Your task to perform on an android device: I would like to browse my favorite book, Yellow Crocus.
Image 0: 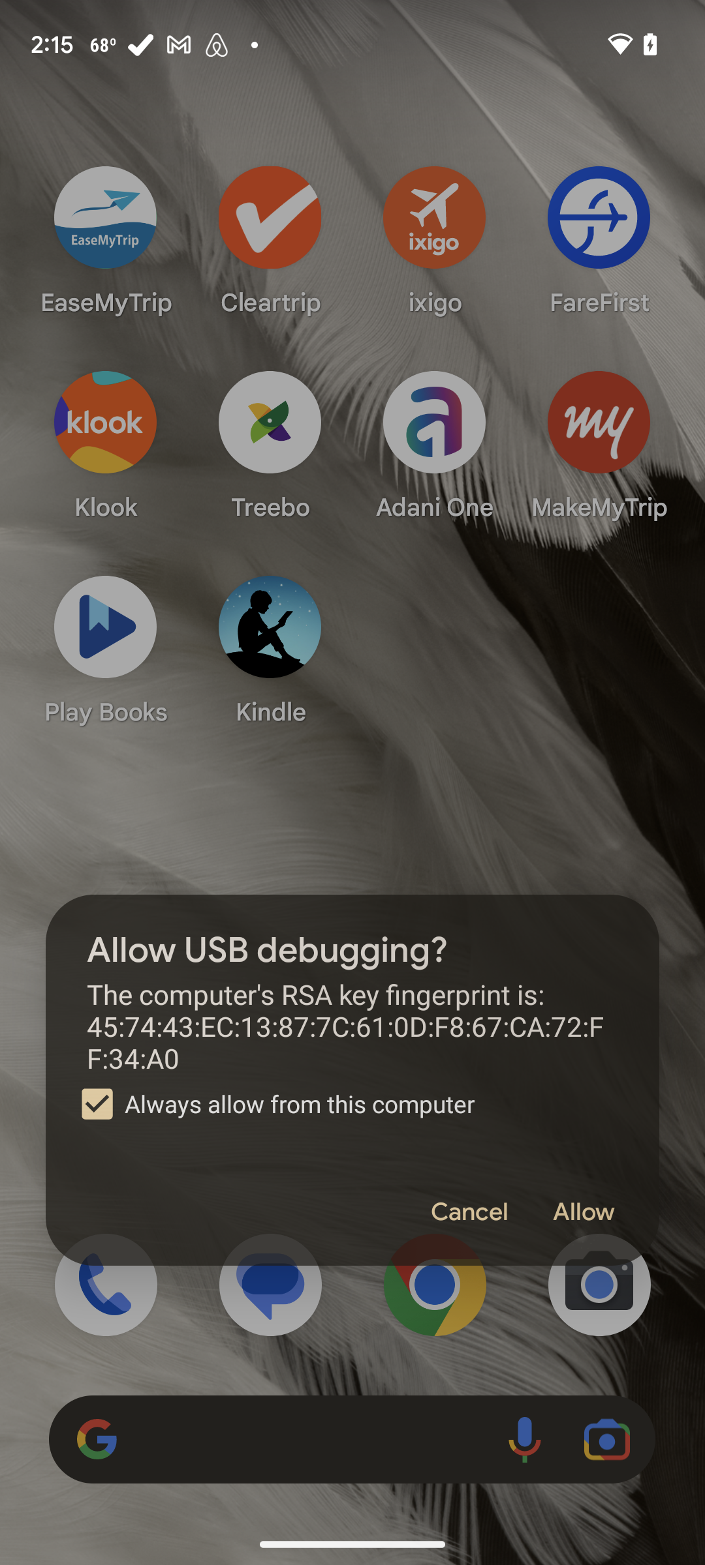
Open Amazon Kindle app
Step 0: open app "Kindle"
Image 1: 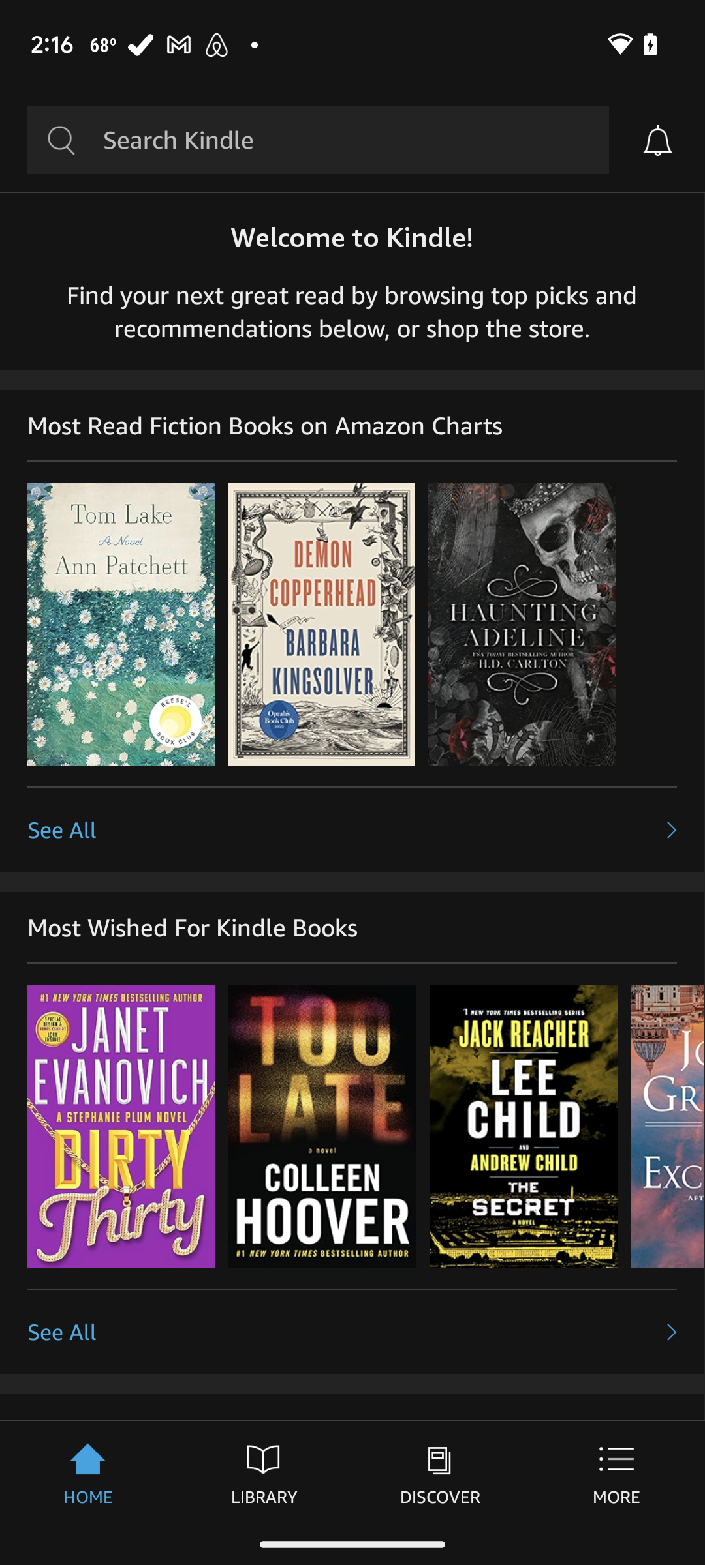
Click on the search box
Step 1: click (178, 140)
Image 2: 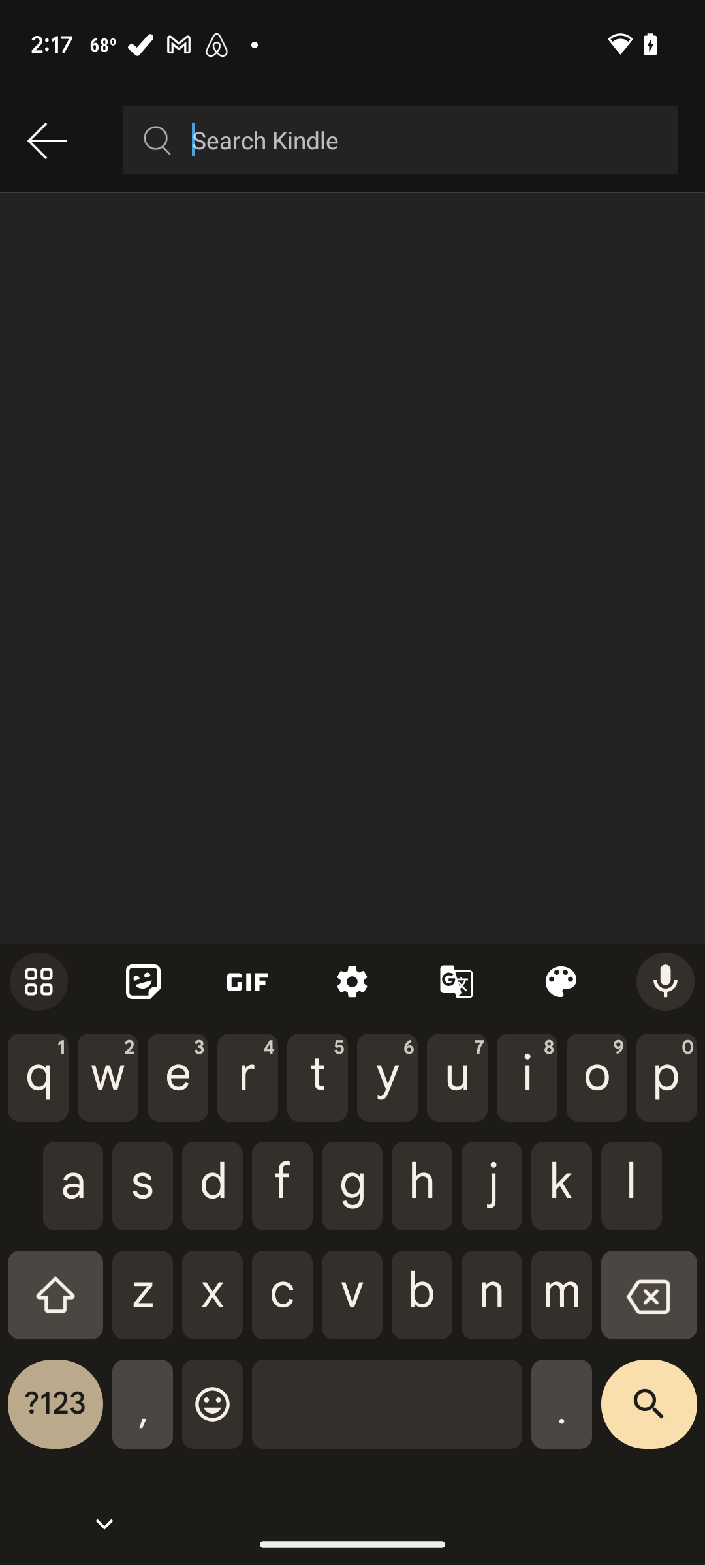
Enter text Yellow Crocus
Step 2: type "Yellow crocus"
Image 3: 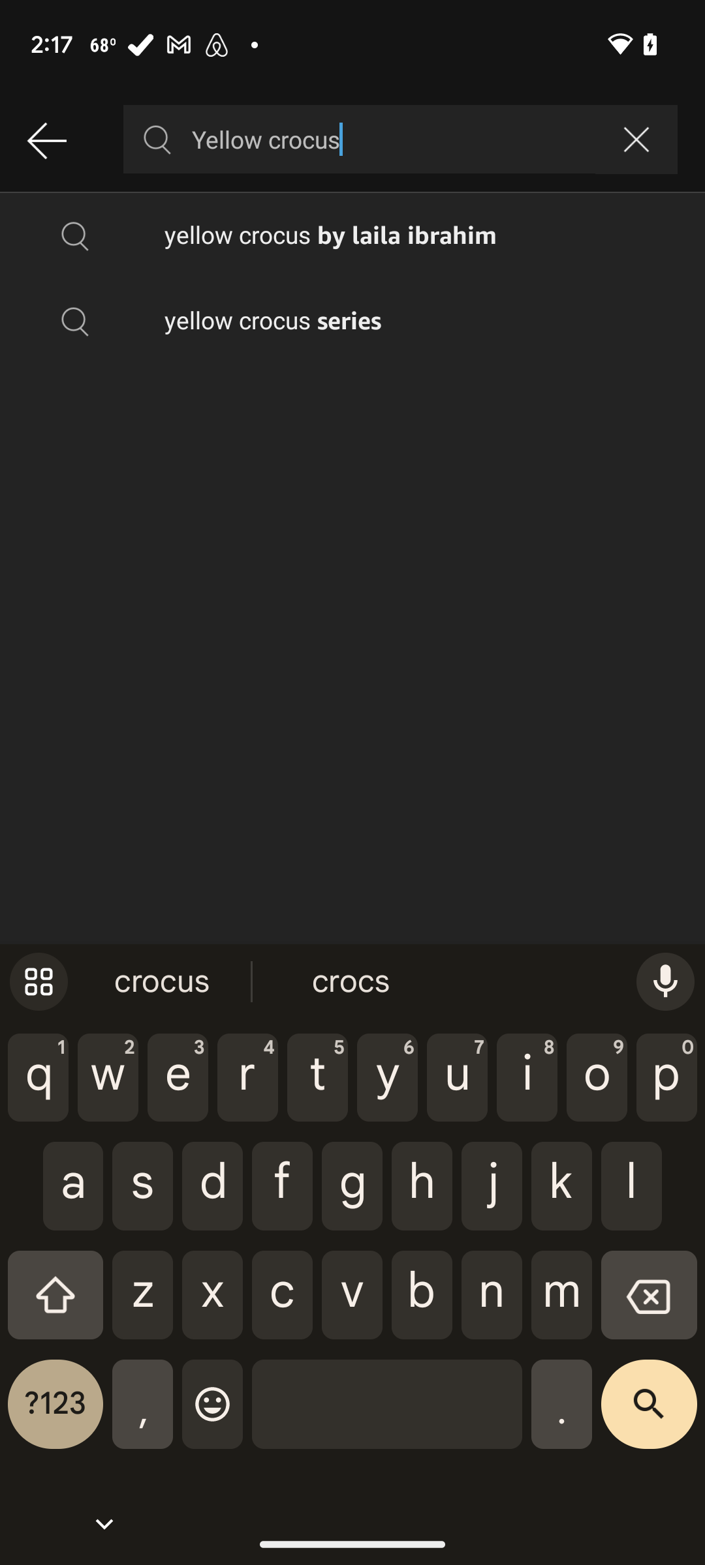
Click on the search icon
Step 3: click (649, 1414)
Image 4: 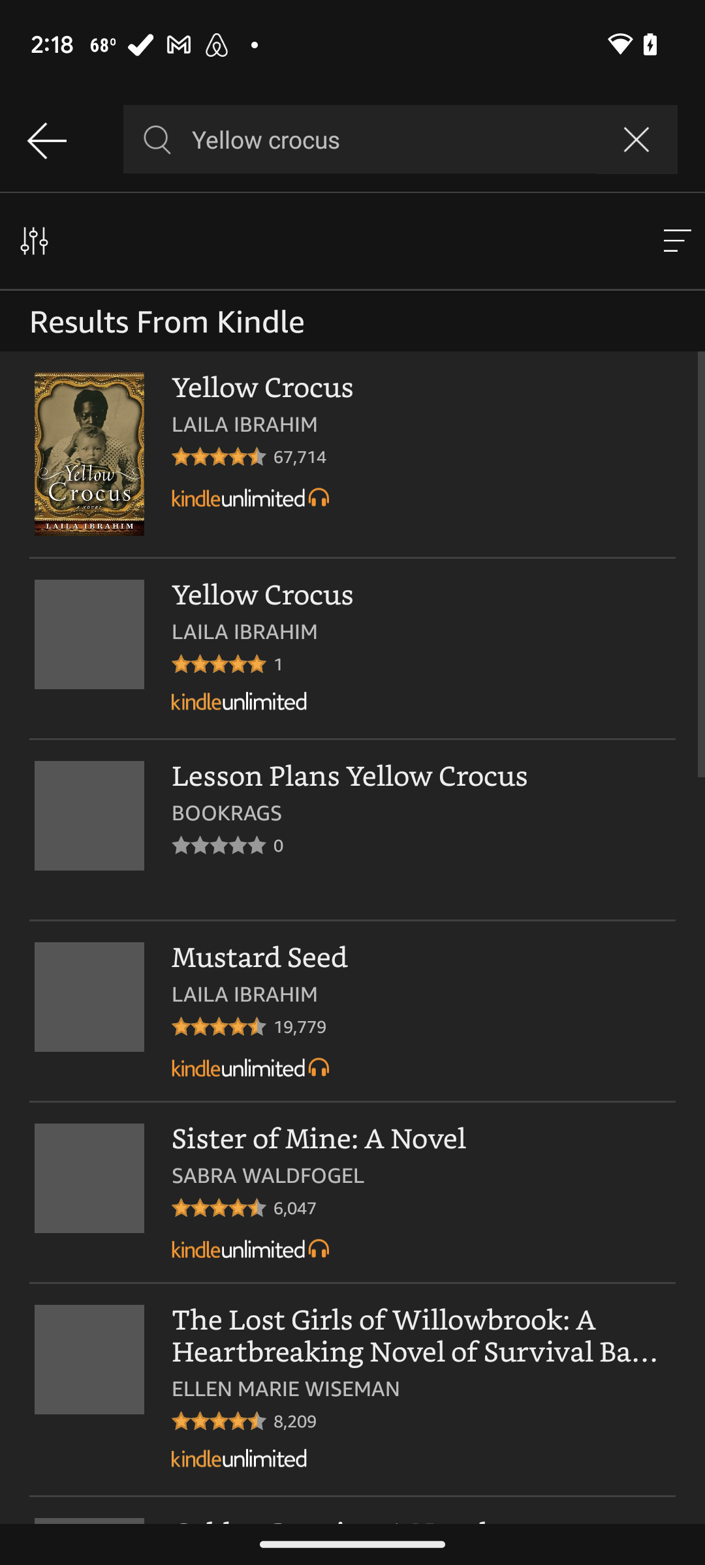
Swipe up to browse the books
Step 4: scroll down
Image 5: 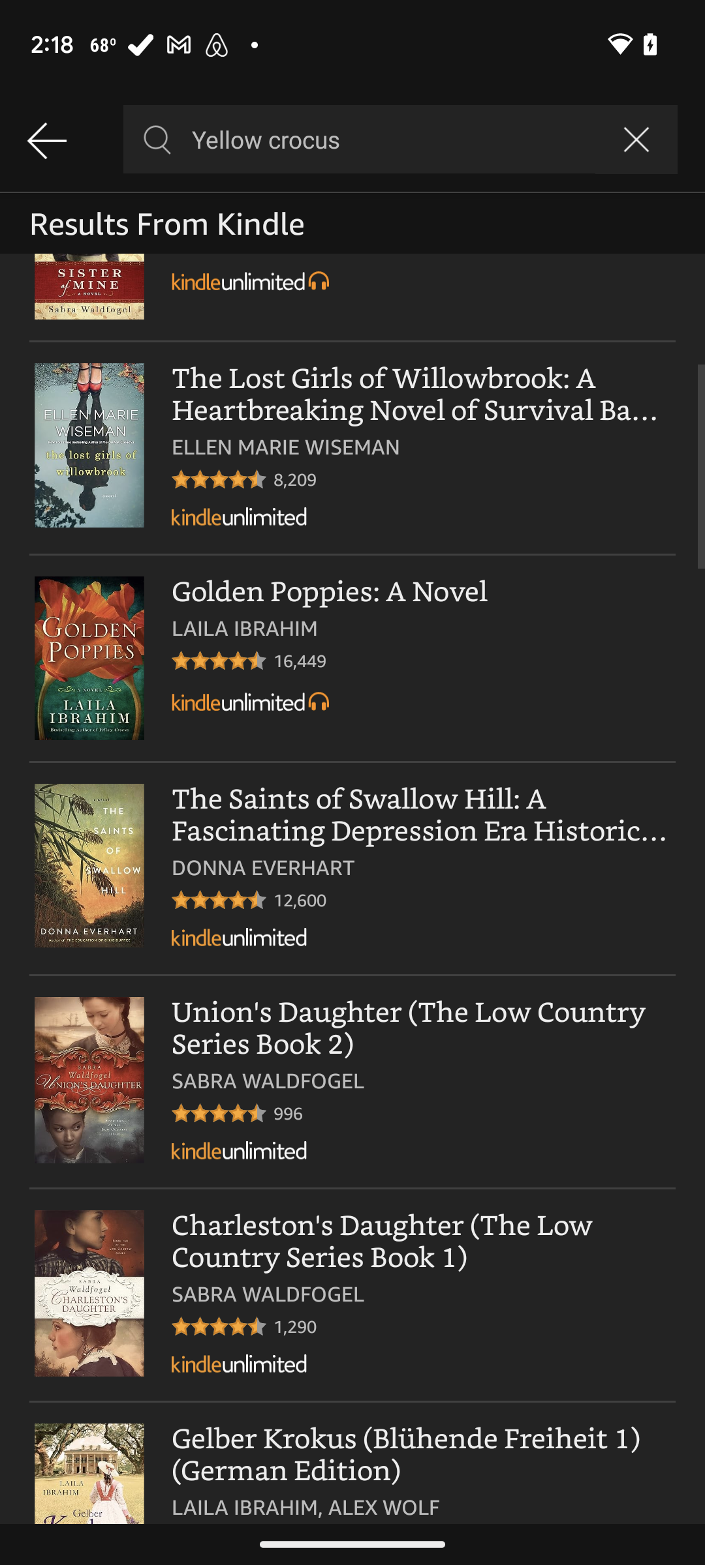
Swipe up to browse the books
Step 5: scroll down
Image 6: 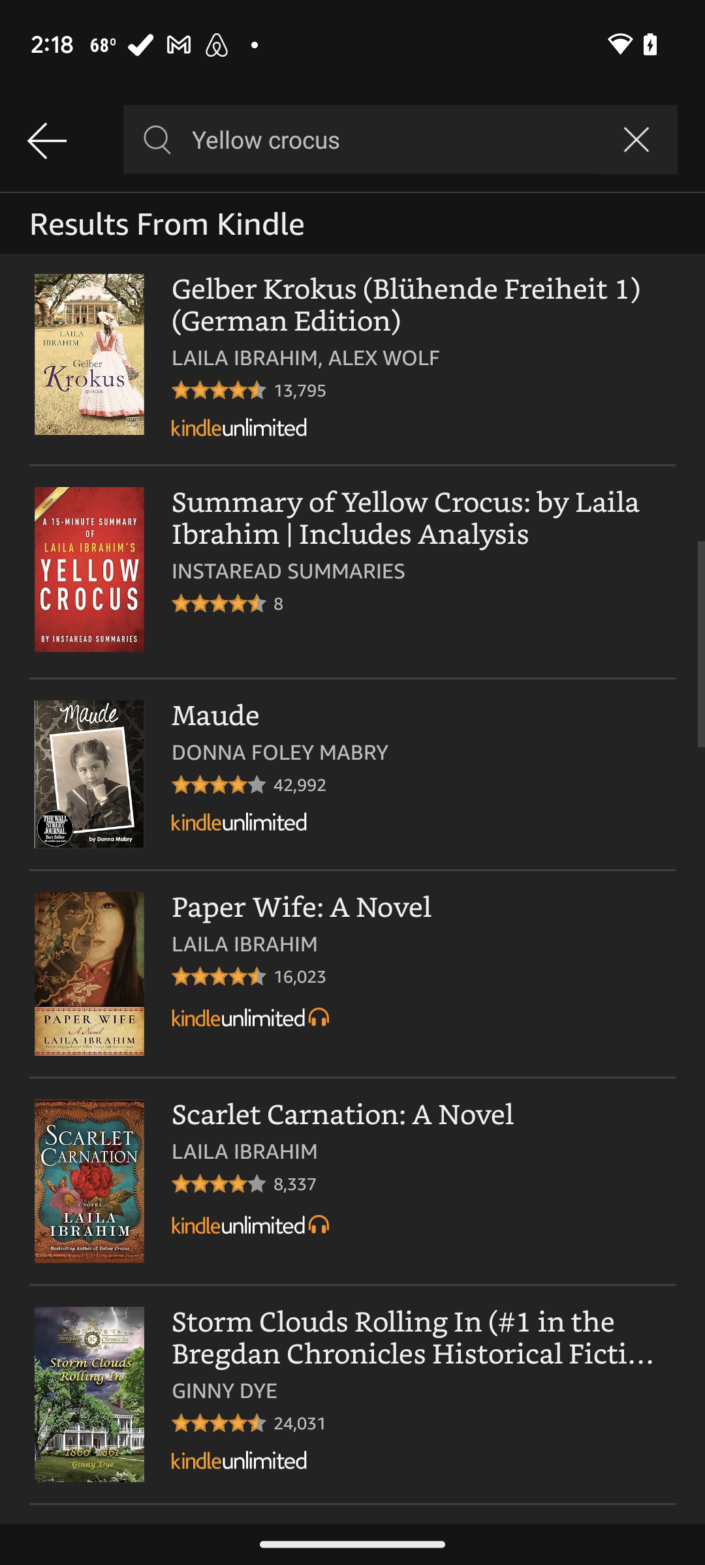
Swipe up to browse the books
Step 6: scroll up
Image 7: 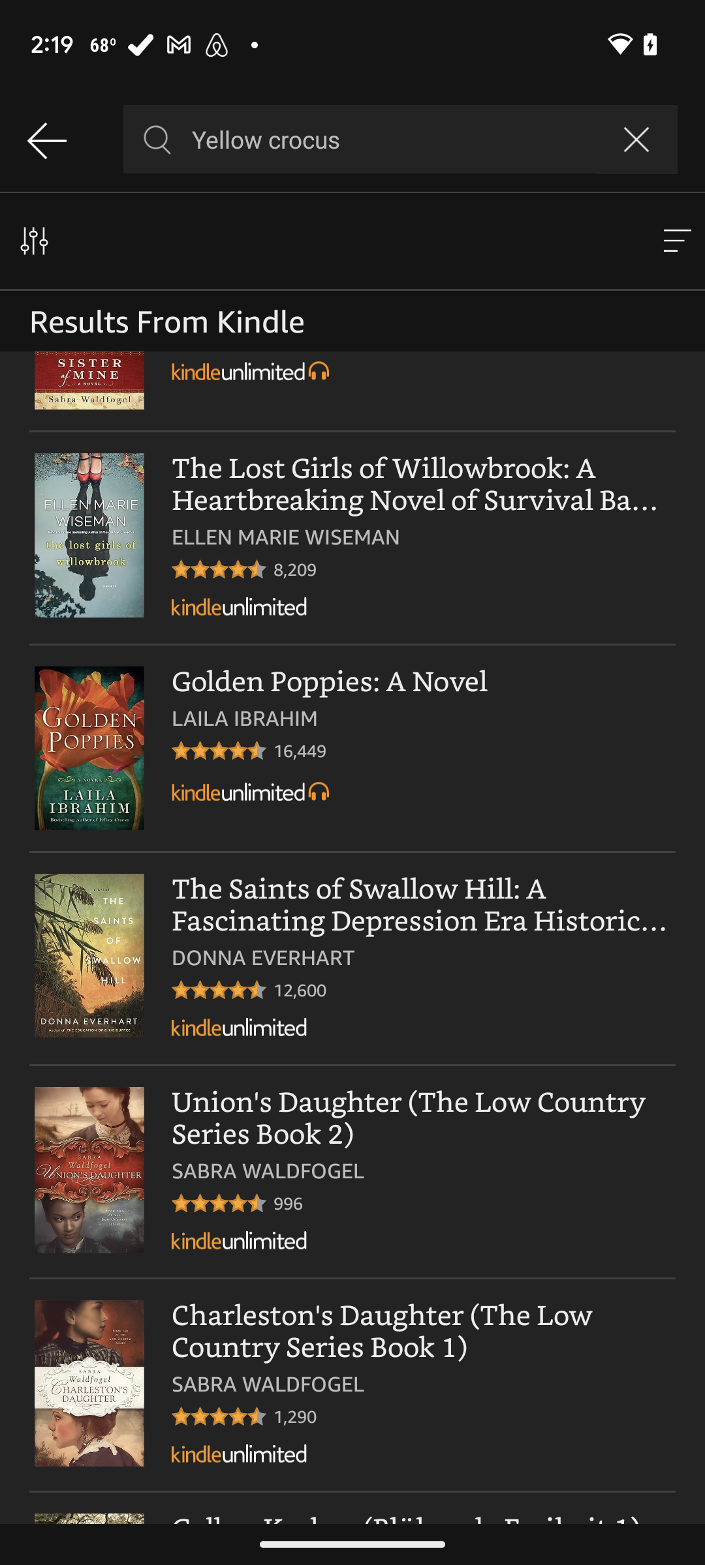
Swipe up to browse the books
Step 7: scroll up